Your task to perform on an android device: I am all set for weekend activities. Search for Activities Note in the Keep Notes app.
Image 0: 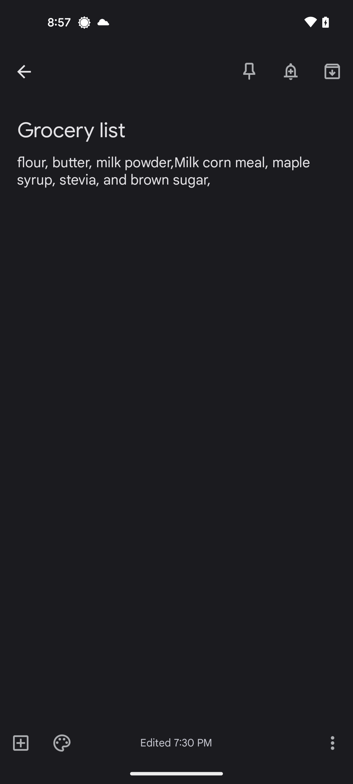
Get back to the previous page of the app
Step 0: press back button
Image 1: 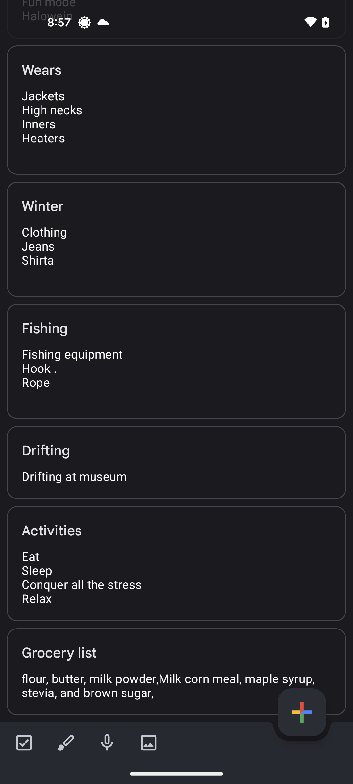
Scroll down for the search bar 
Step 1: scroll up
Image 2: 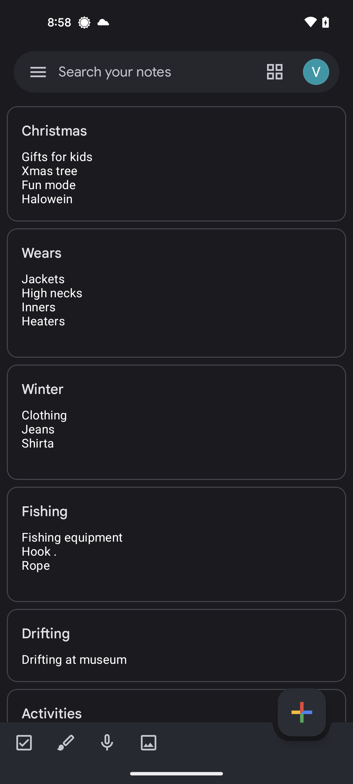
Go to the search bar at the top of the screen
Step 2: click (115, 72)
Image 3: 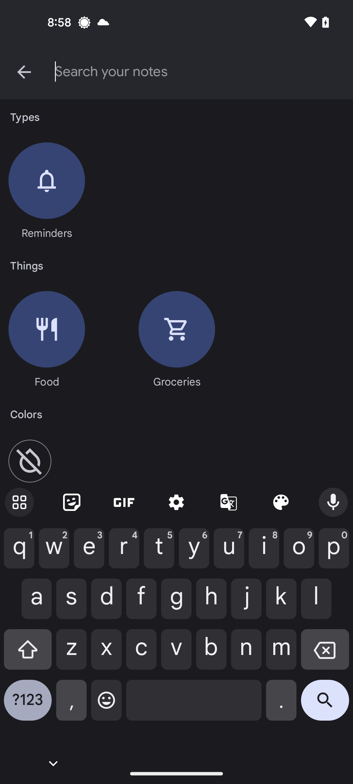
Search for Activities in the search bar
Step 3: type "Activities"
Image 4: 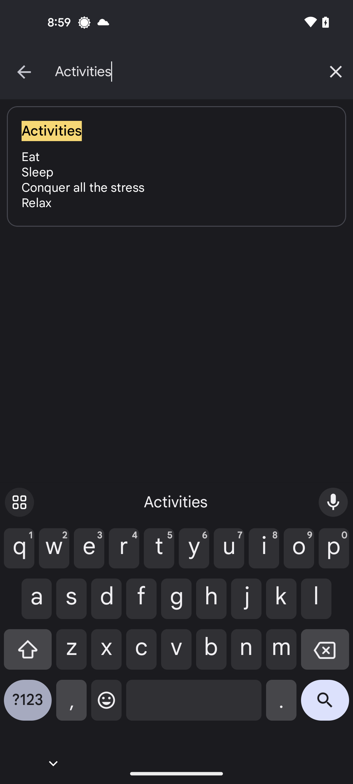
Click on the search button at the bottom right corner of the keyboard
Step 4: click (325, 705)